Your task to perform on an android device:  Look for shoes with the size filter of 8 in the Adidas app  
Image 0: 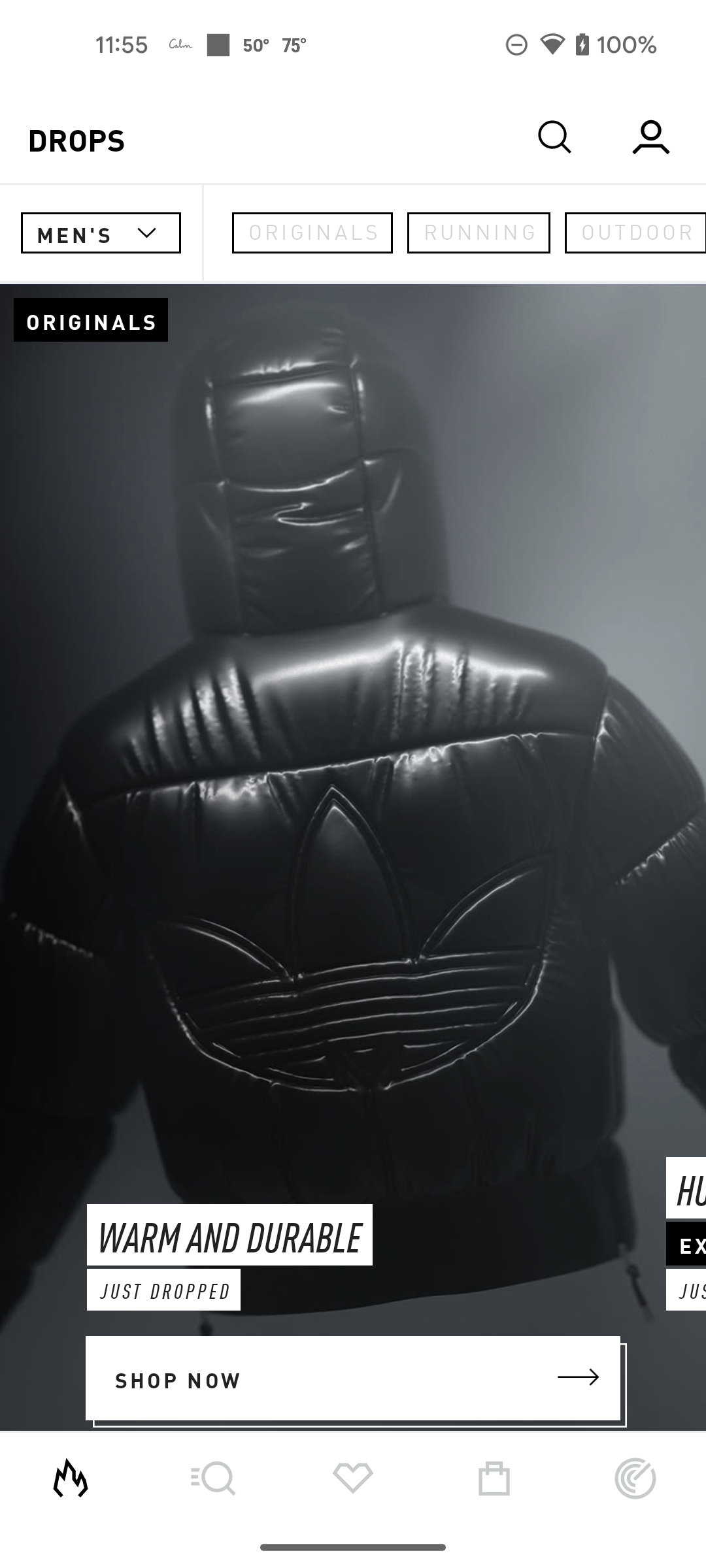
Look for shoes with the size filter of 8 in the Adidas app
Step 0: click (555, 137)
Image 1: 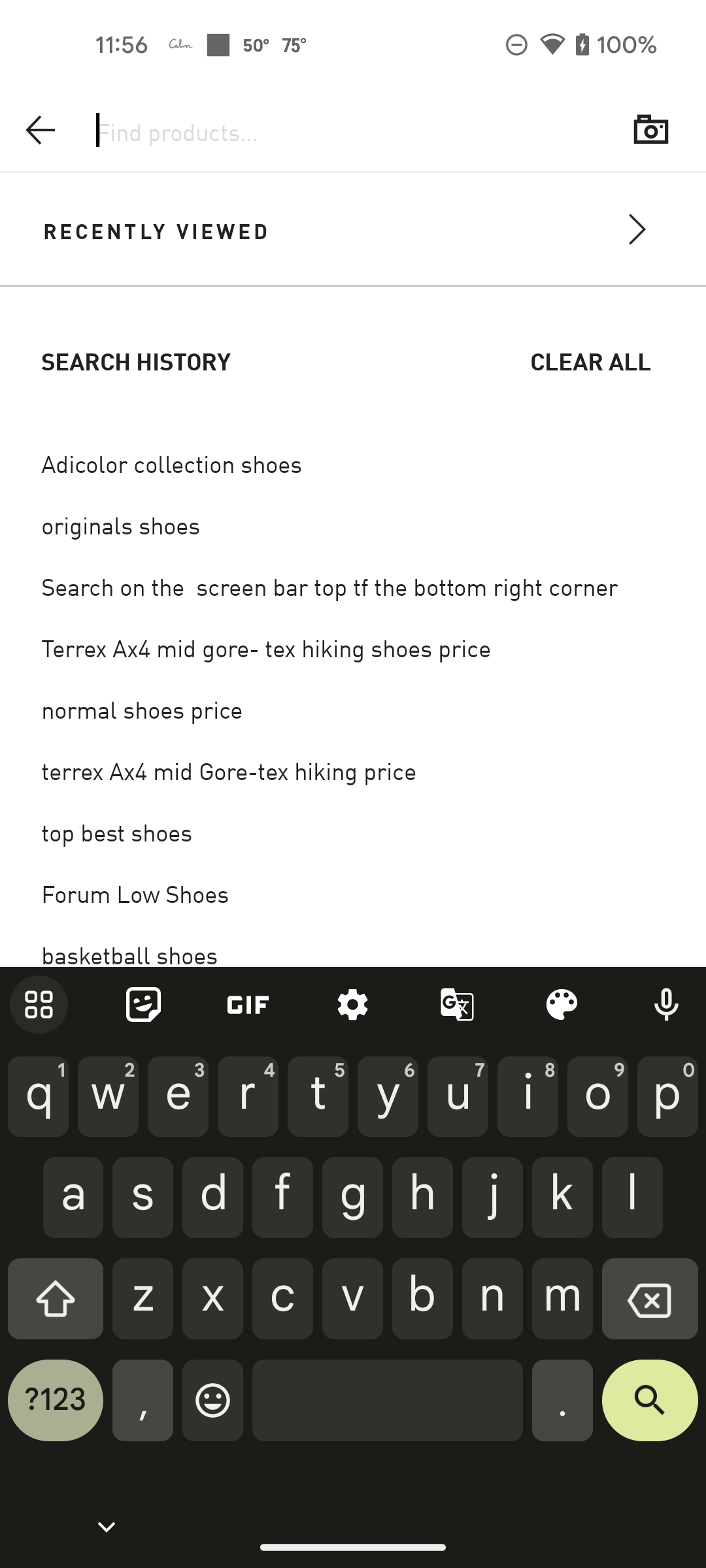
 shoes with the size filter of 8 
Step 1: type "Shoes with the size filter of 8 in "
Image 2: 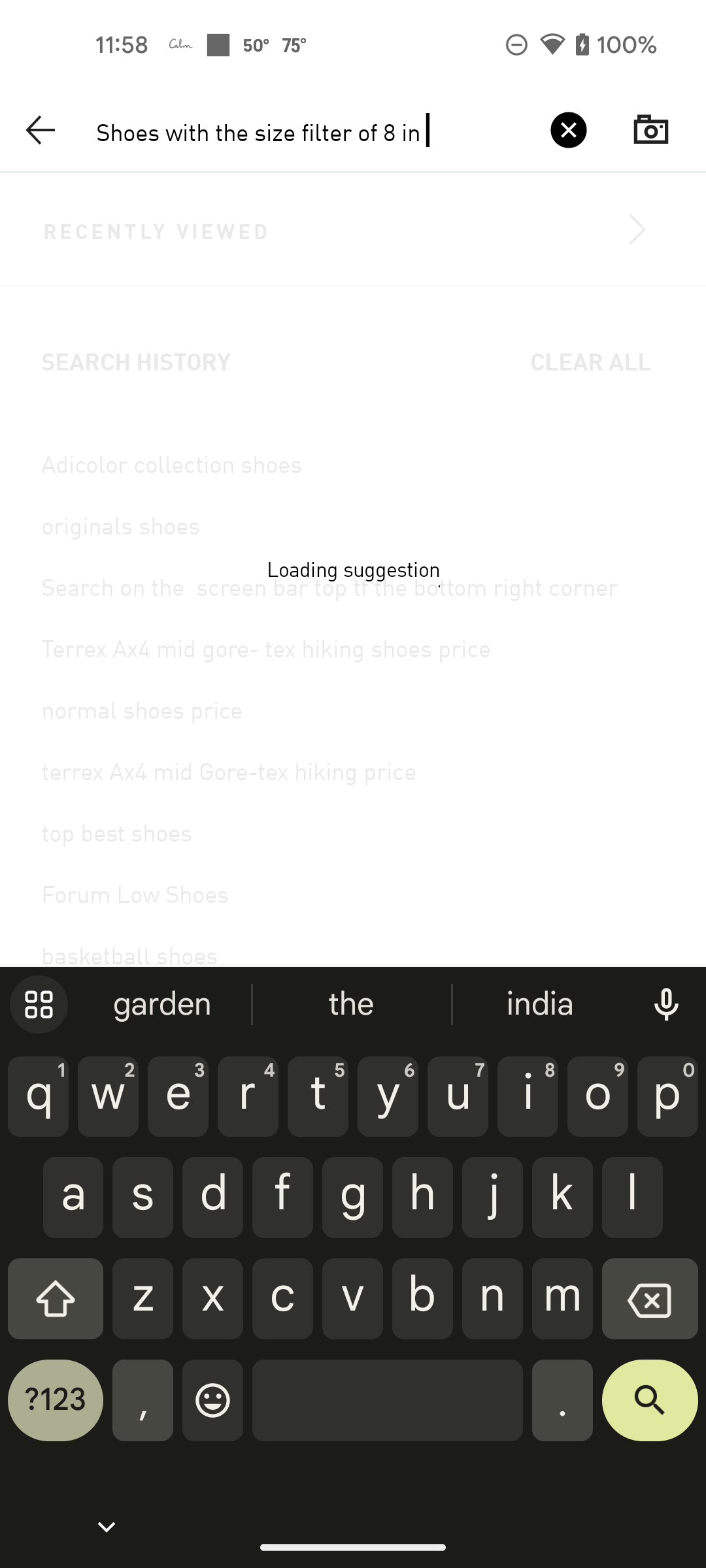
Click on the search bar top of the bottom of right corner
Step 2: click (650, 1410)
Image 3: 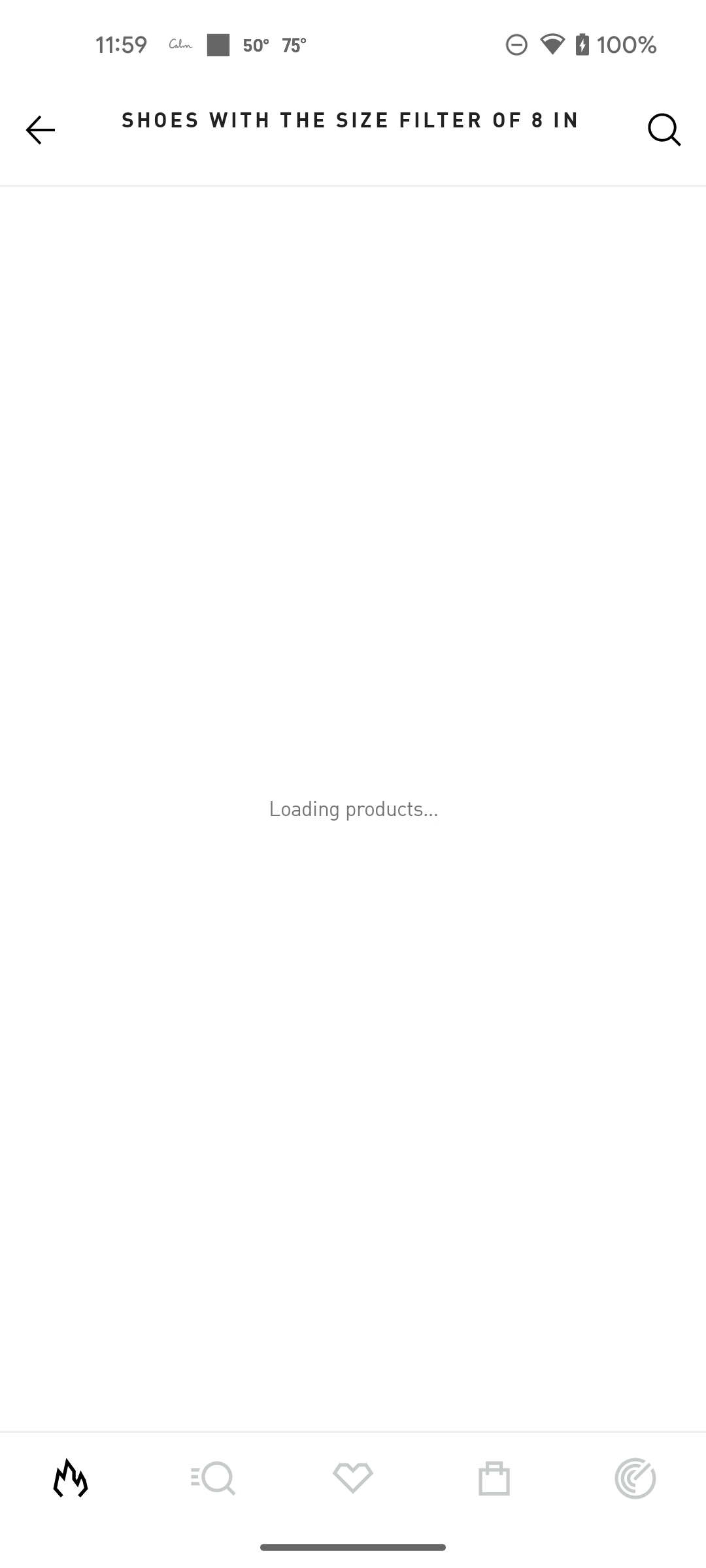
Click on the search bar top of the bottom of right corner
Step 3: wait